Your task to perform on an android device: I want to browse Martin Garrix's songs on the Spotify app because he's my favorite musician.
Image 0: 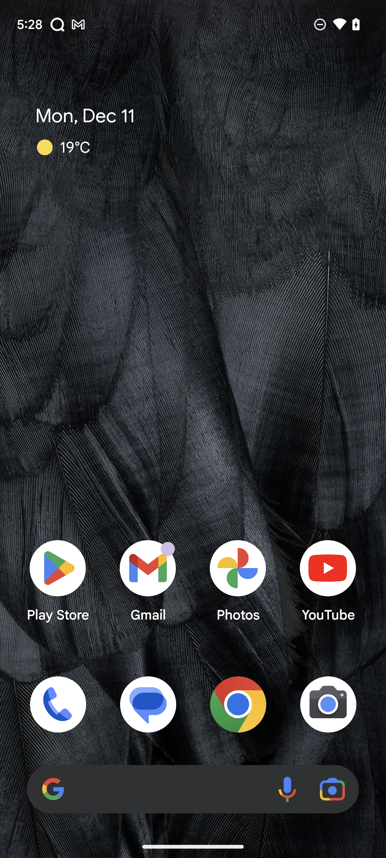
Open the Spotify app.
Step 0: open app "Spotify"
Image 1: 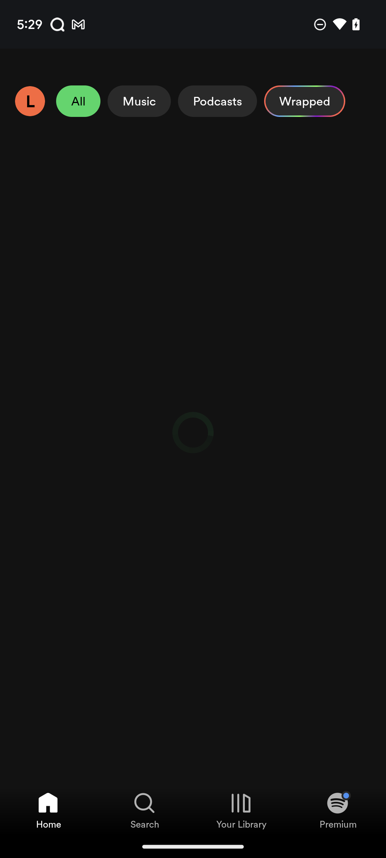
Click on the search button.
Step 1: click (144, 803)
Image 2: 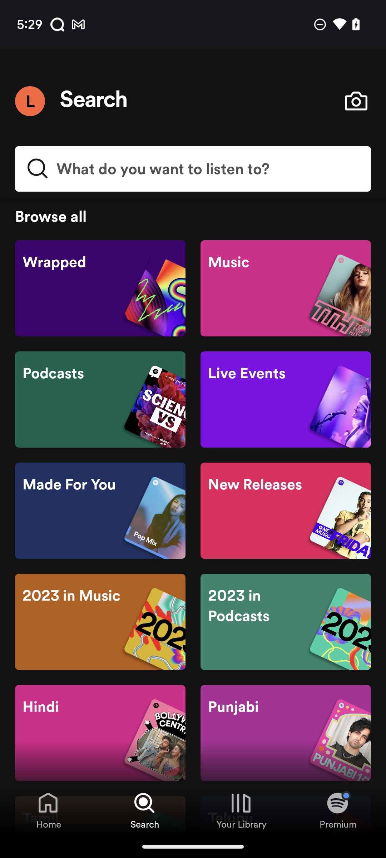
Click on the search box.
Step 2: click (193, 169)
Image 3: 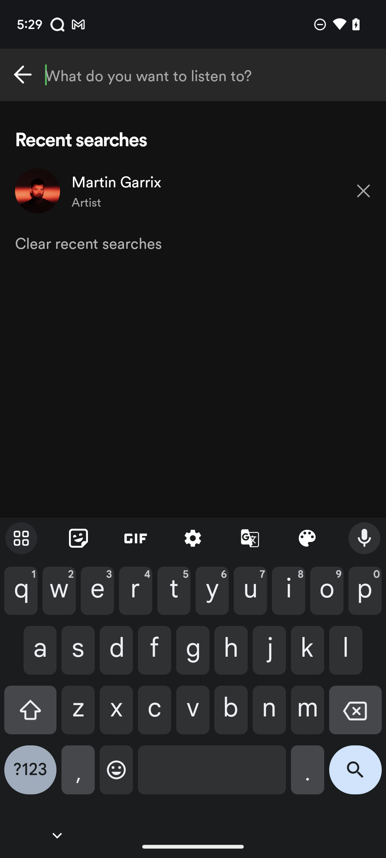
Enter Martin Garrix in the text box.
Step 3: type "Martin Garrix"
Image 4: 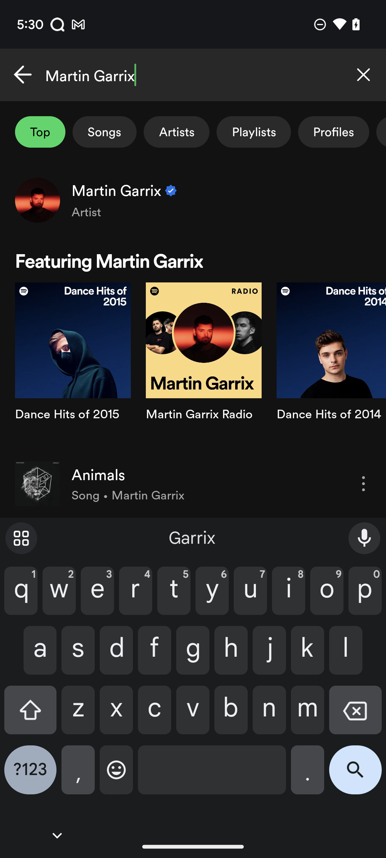
Click on the first suggestion.
Step 4: click (193, 200)